Your task to perform on an android device: As I liked the Van Heusen M size black shirt for my friend Abdul Karim's birthday party on 21st December when he'll be turning 32, I want to read it's reviews.
Image 0: 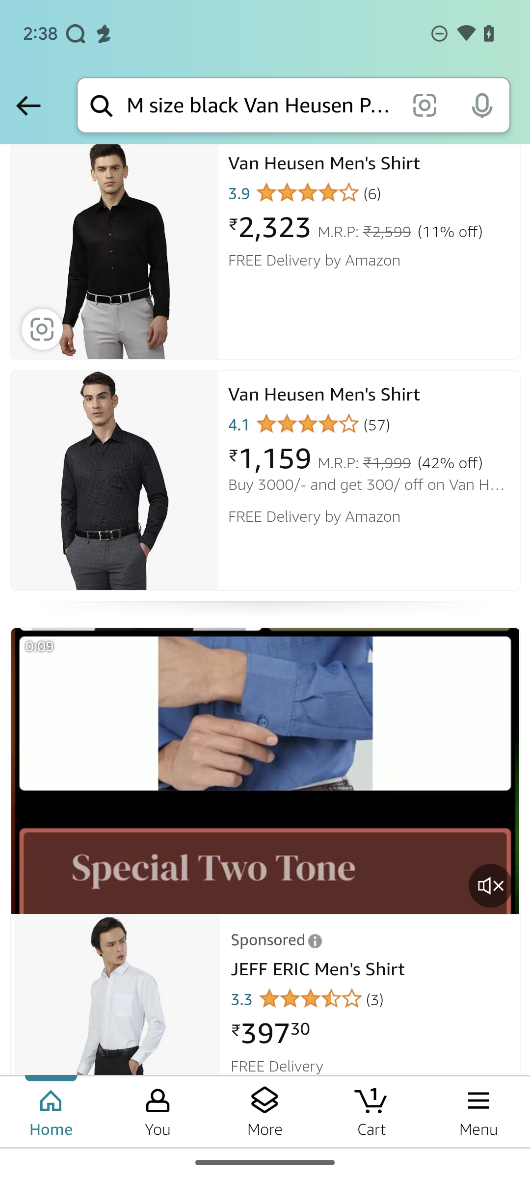
Click on the second shirt information card.
Step 0: click (351, 476)
Image 1: 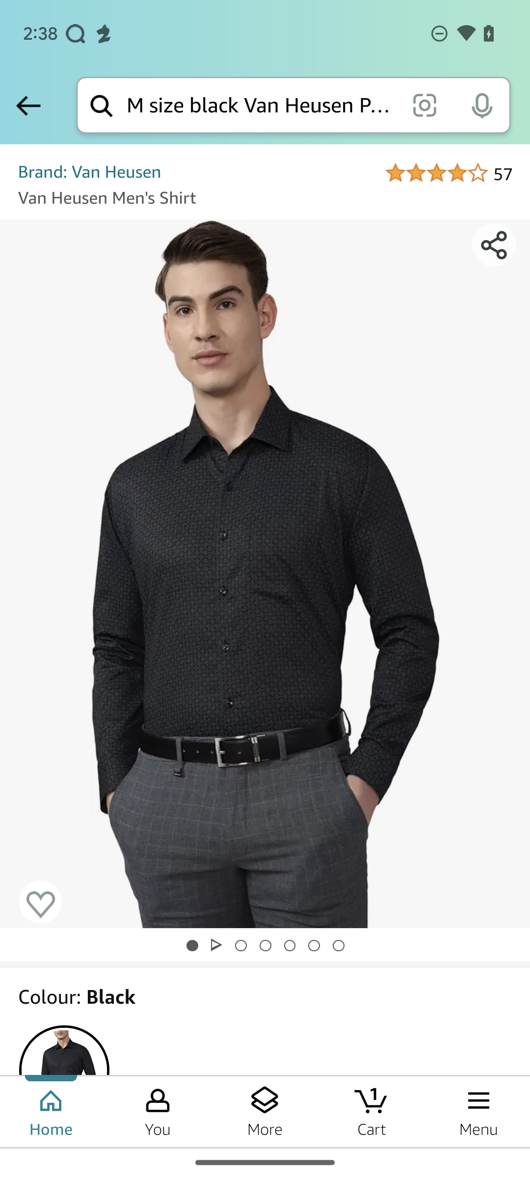
Click on the stars icon on the top right side of the screen.
Step 1: click (449, 172)
Image 2: 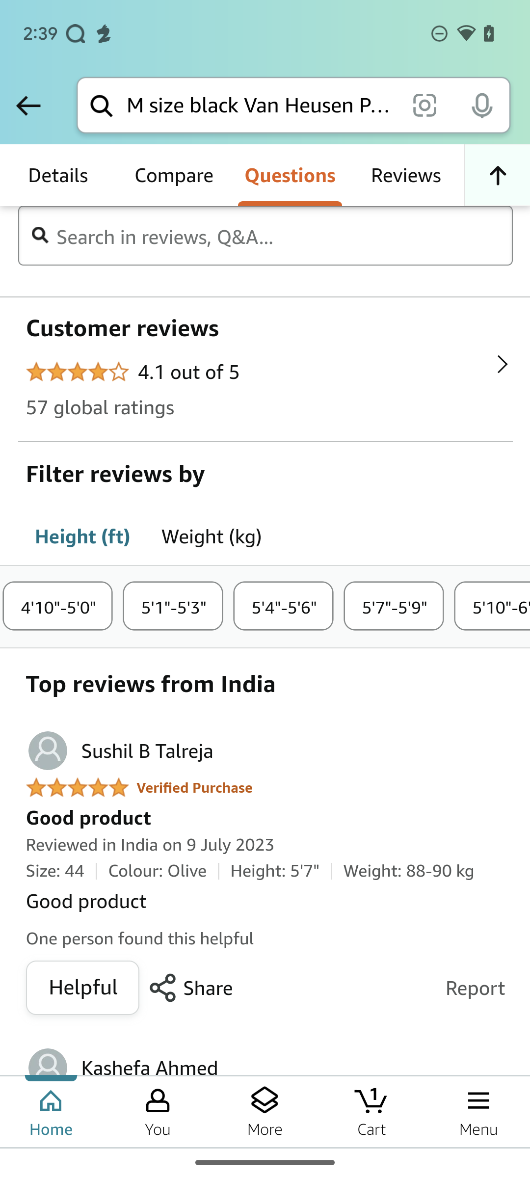
Swipe up to read more reviews.
Step 2: scroll down